Your task to perform on an android device:  In the Greg app, Identify the plant from taken Picture
Image 0: 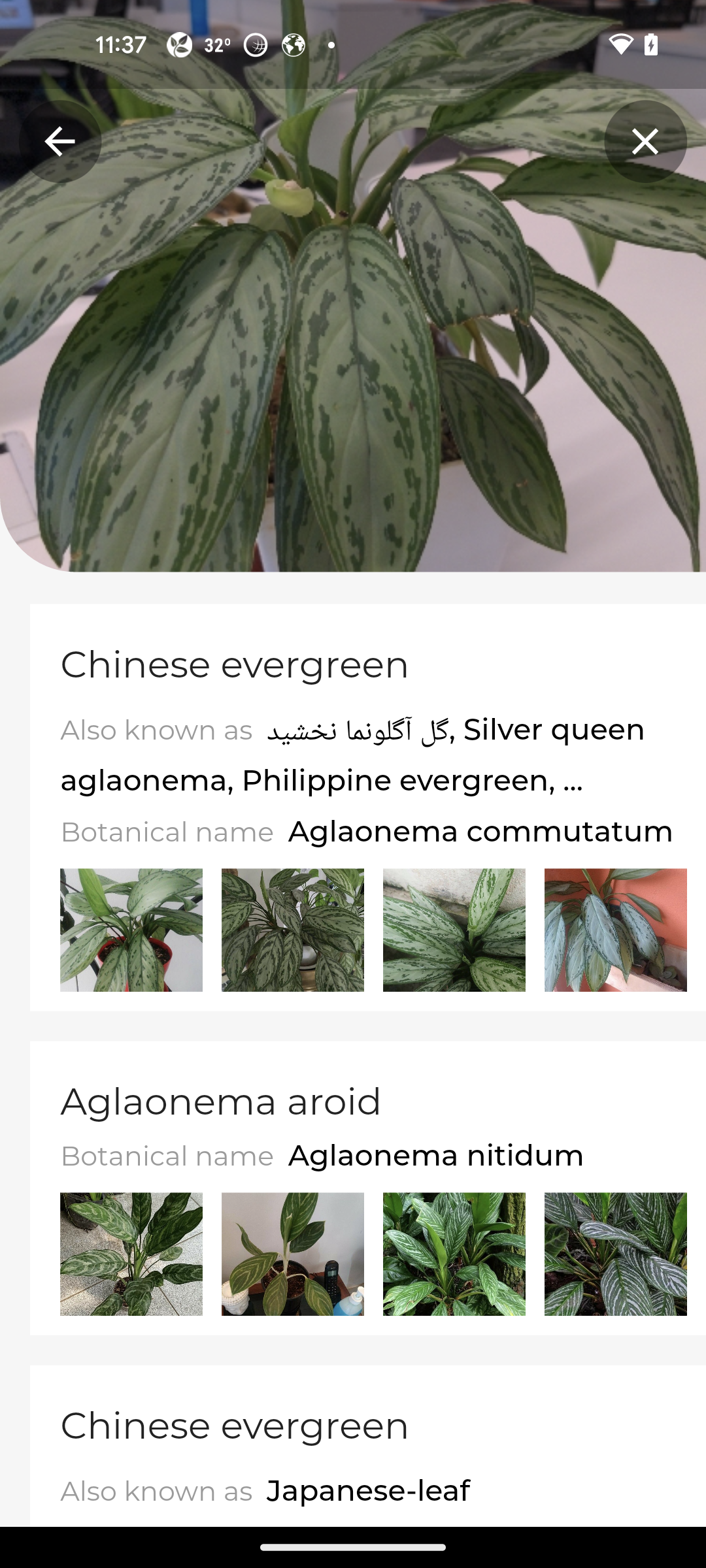
Open Greg app
Step 0: open app "Greg"
Image 1: 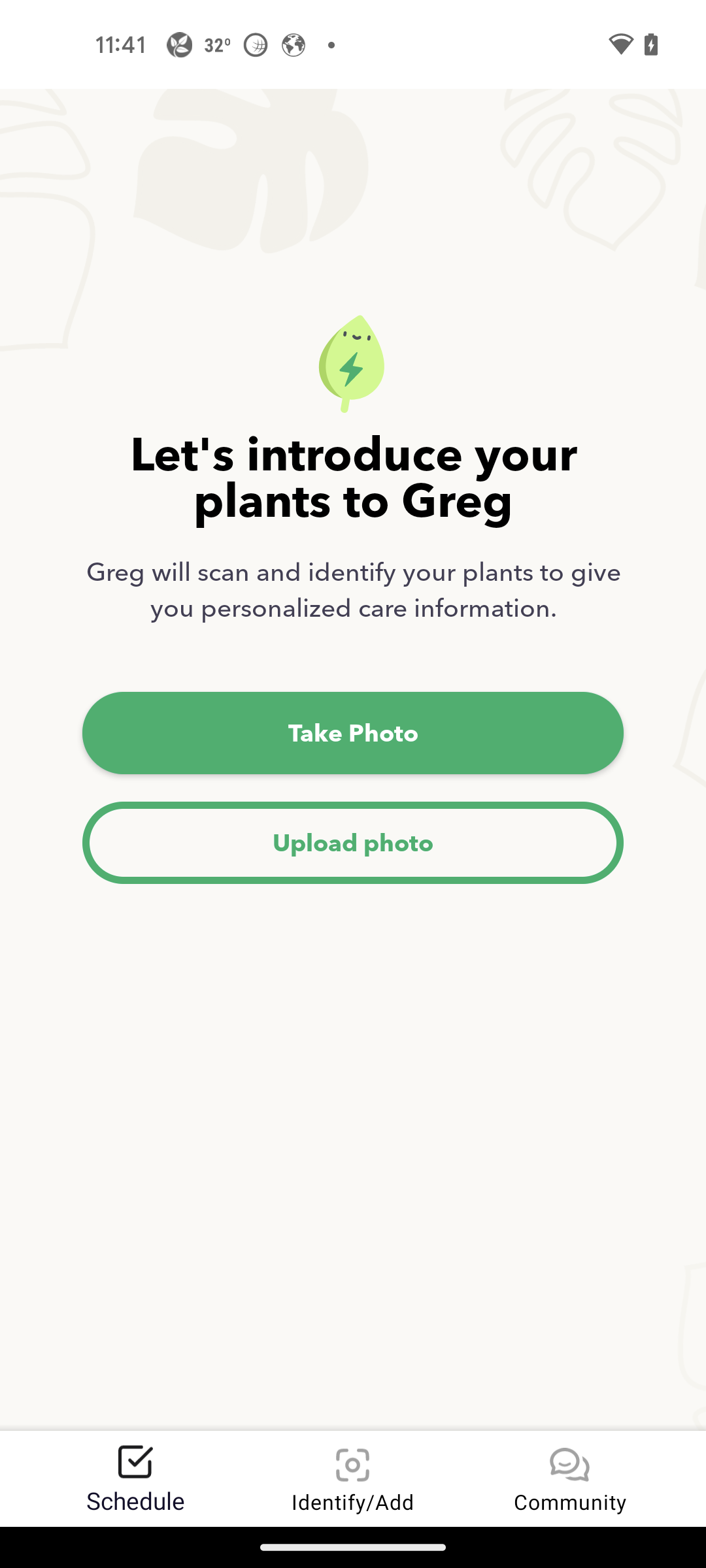
click on take photo
Step 1: click (352, 733)
Image 2: 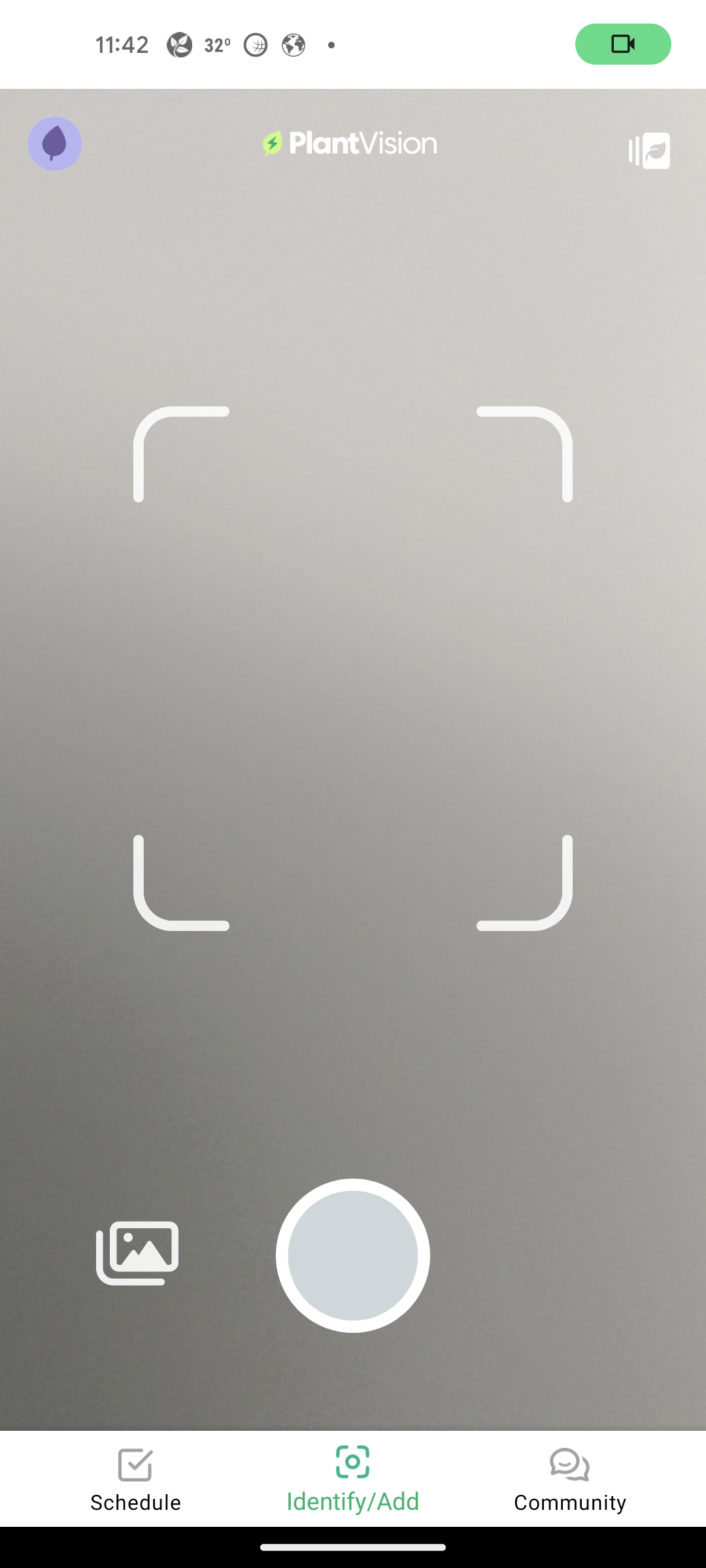
click on the shutter button
Step 2: click (353, 1256)
Image 3: 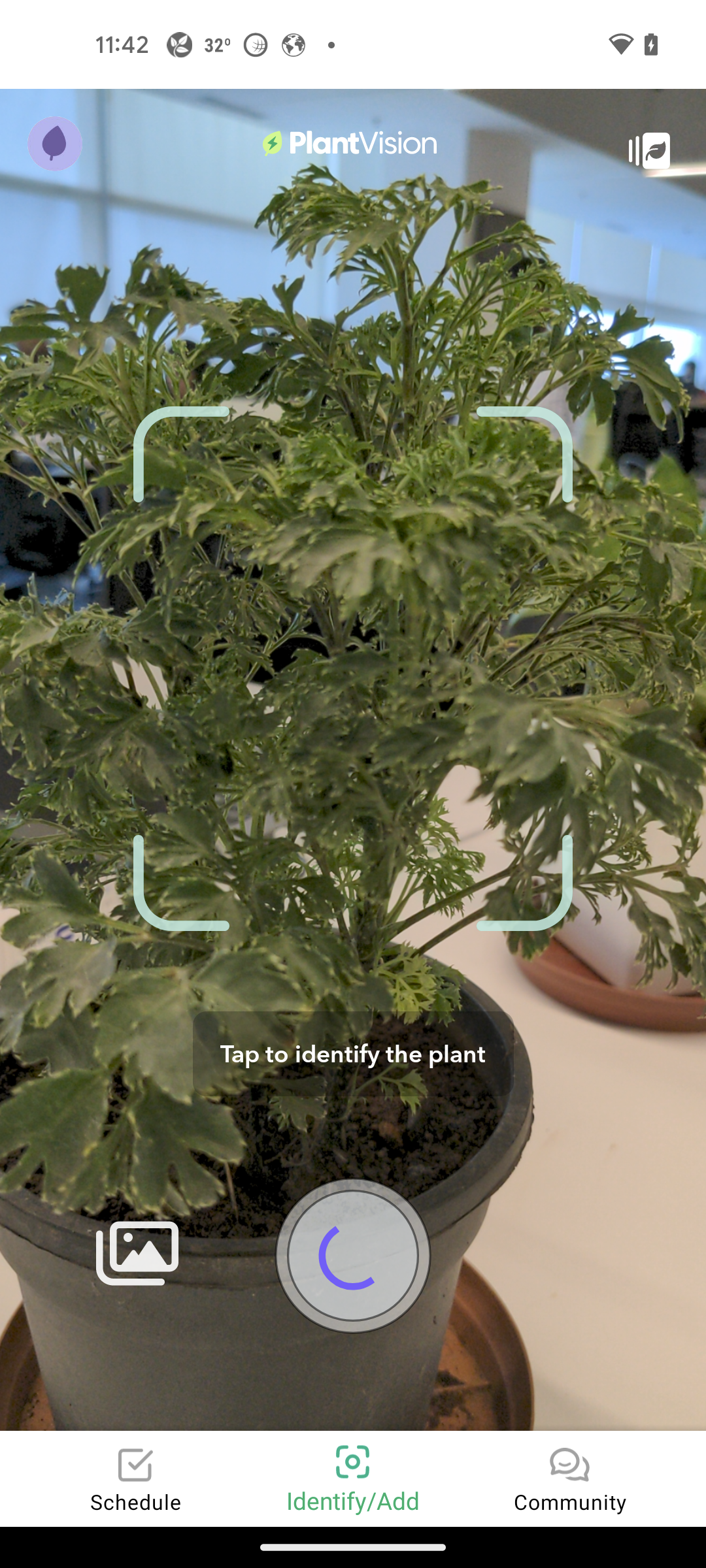
click on the shutter button
Step 3: wait